Your task to perform on an android device: Me and my wife decided to go outside for dinner, so use the OpenTable app to find the best-rated restaurants in Ulm.
Image 0: 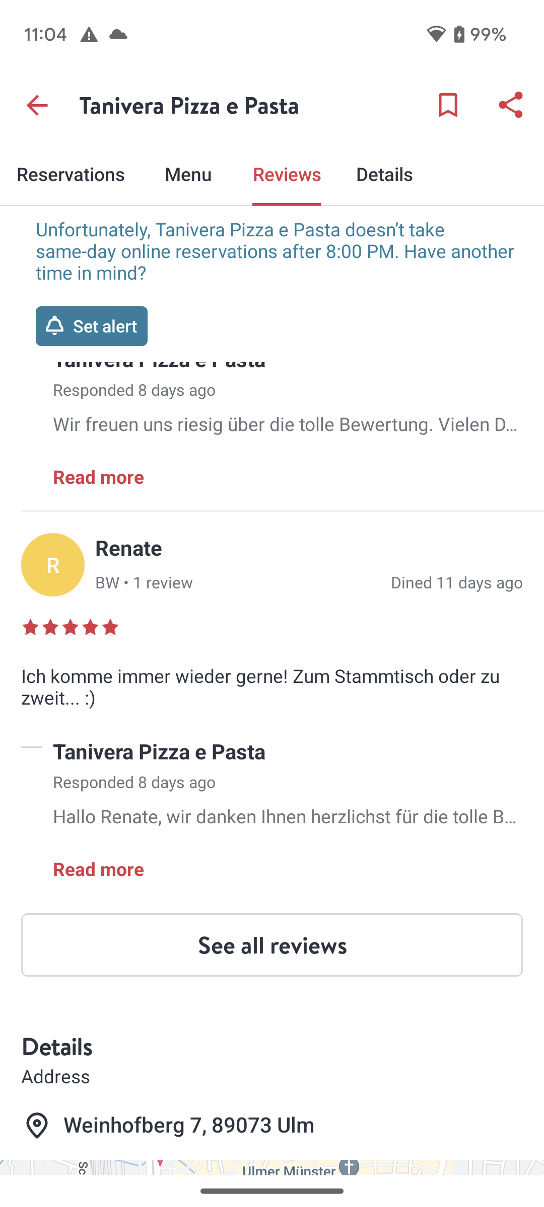
Open the TheFork app
Step 0: open app "TheFork"
Image 1: 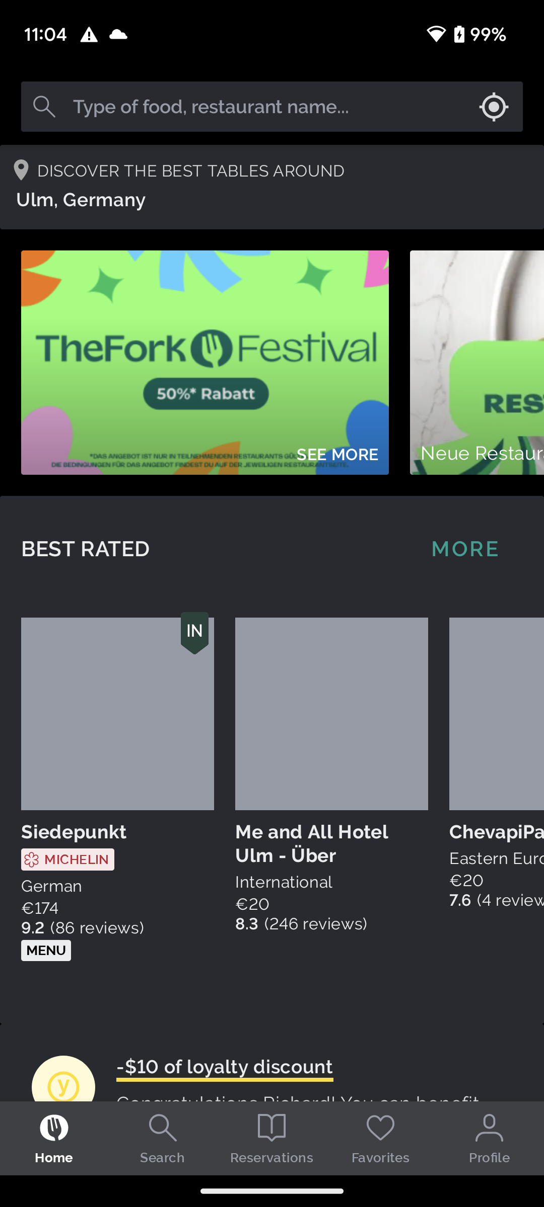
Click on the MORE button of the Best Rated to view more restaurants
Step 1: click (464, 548)
Image 2: 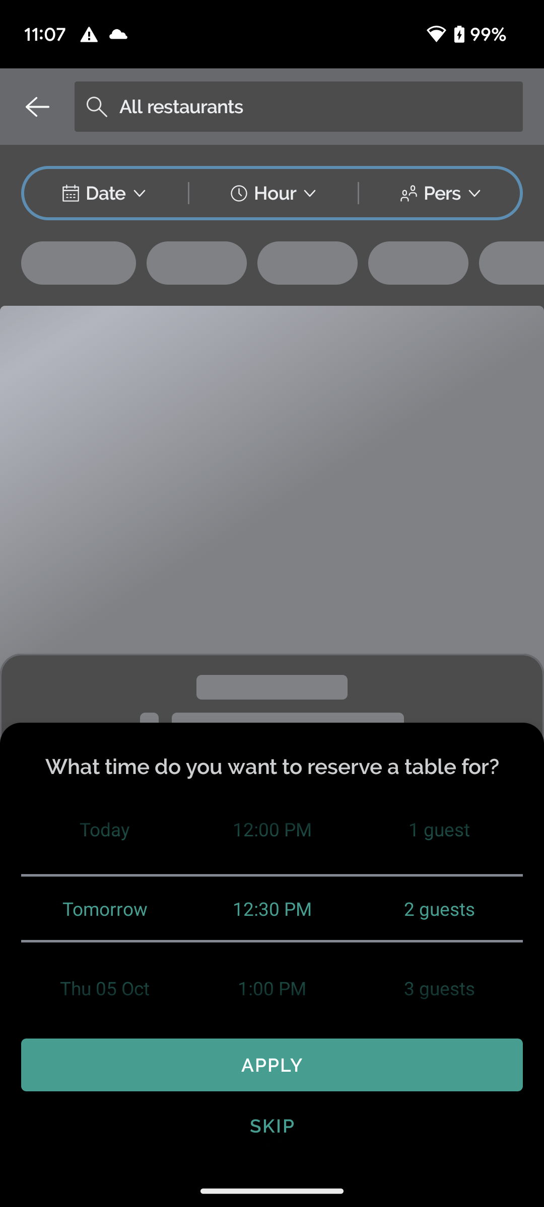
Click on the Skip button at the bottom of the screen to close this pop up notification
Step 2: click (315, 1139)
Image 3: 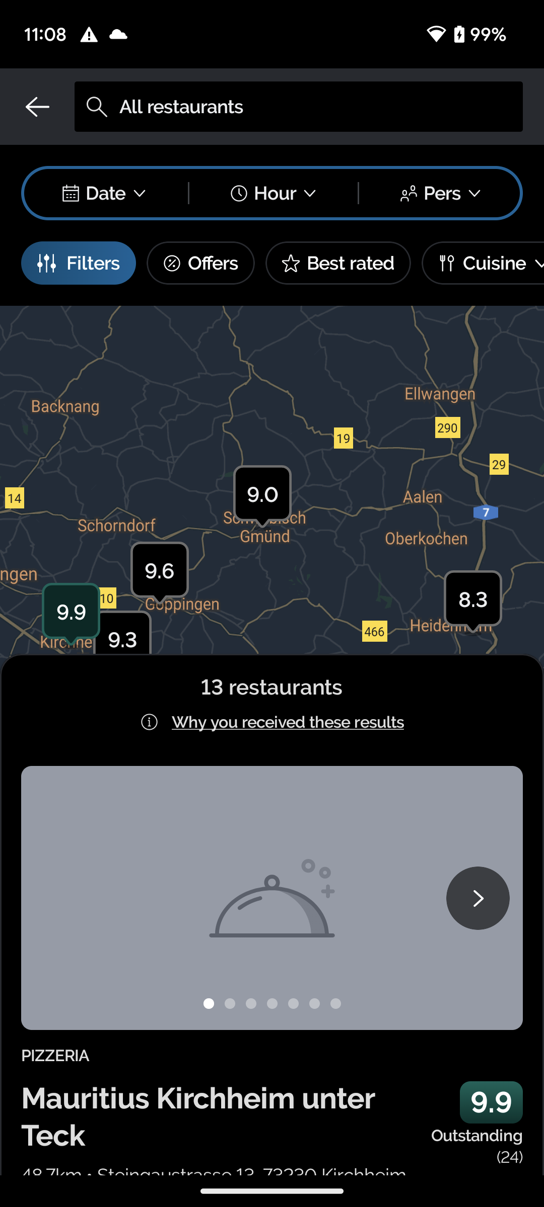
Scroll up to view more restaurants
Step 3: scroll down
Image 4: 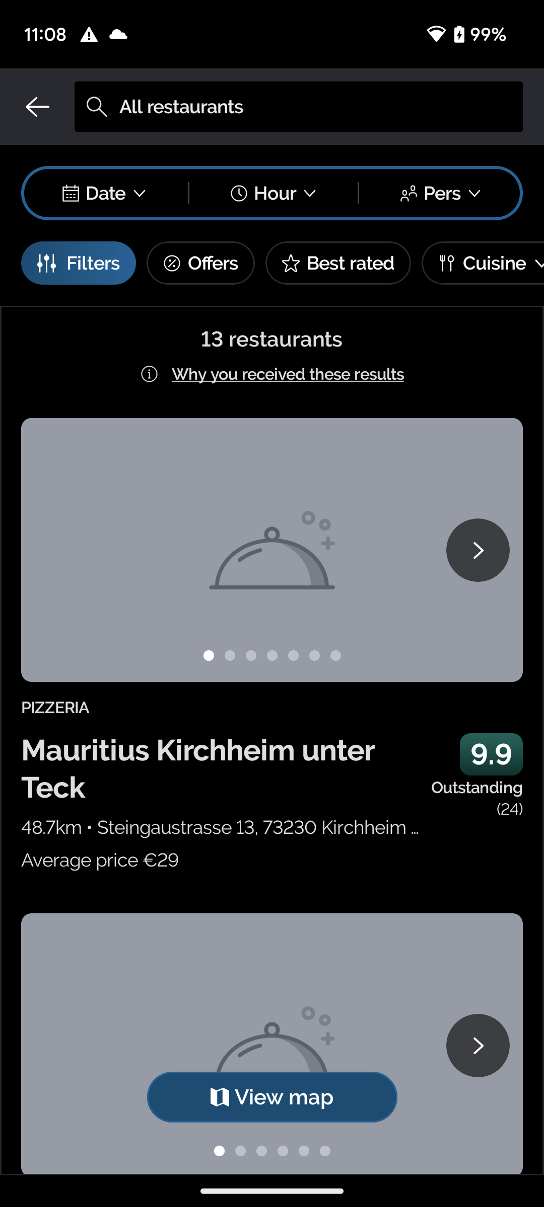
Scroll up to view more restaurants
Step 4: scroll down
Image 5: 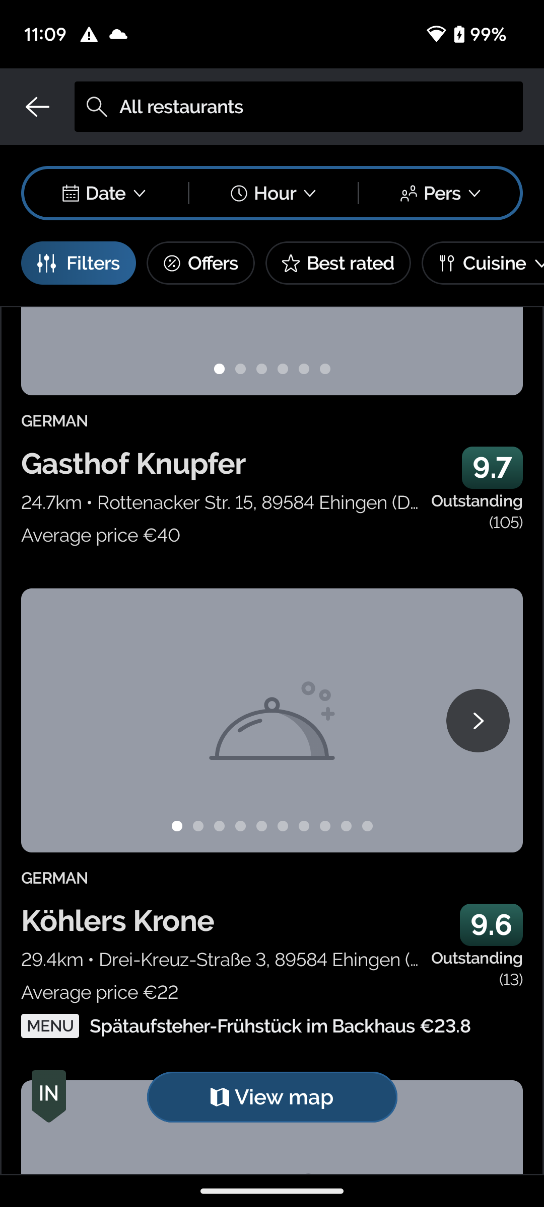
Scroll up to view more restaurants
Step 5: scroll down